Your task to perform on an android device: I am planning a trip to Rome, Italy, for the upcoming Christmas holidays. Search for activities to do there in the booking.com app starting from December 23rd until December 28th, 2023.
Image 0: 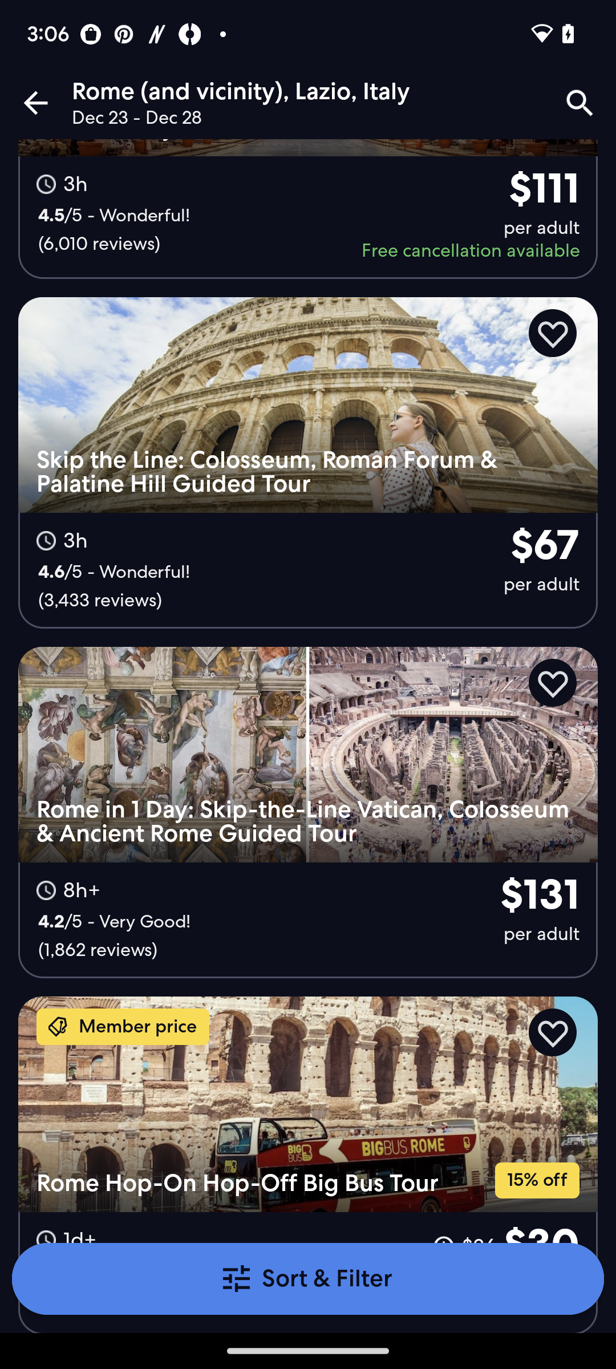
Open the Booking.com app.
Step 0: open app "Booking.com"
Image 2: 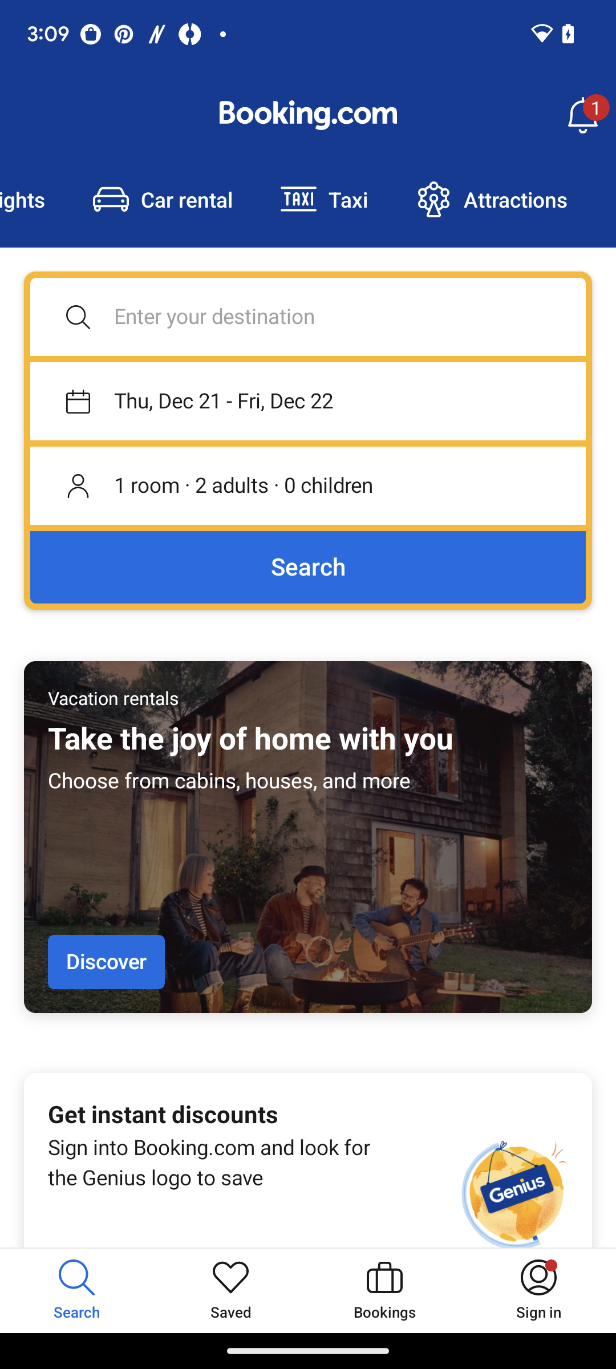
Click on the Attractions button.
Step 2: click (516, 199)
Image 3: 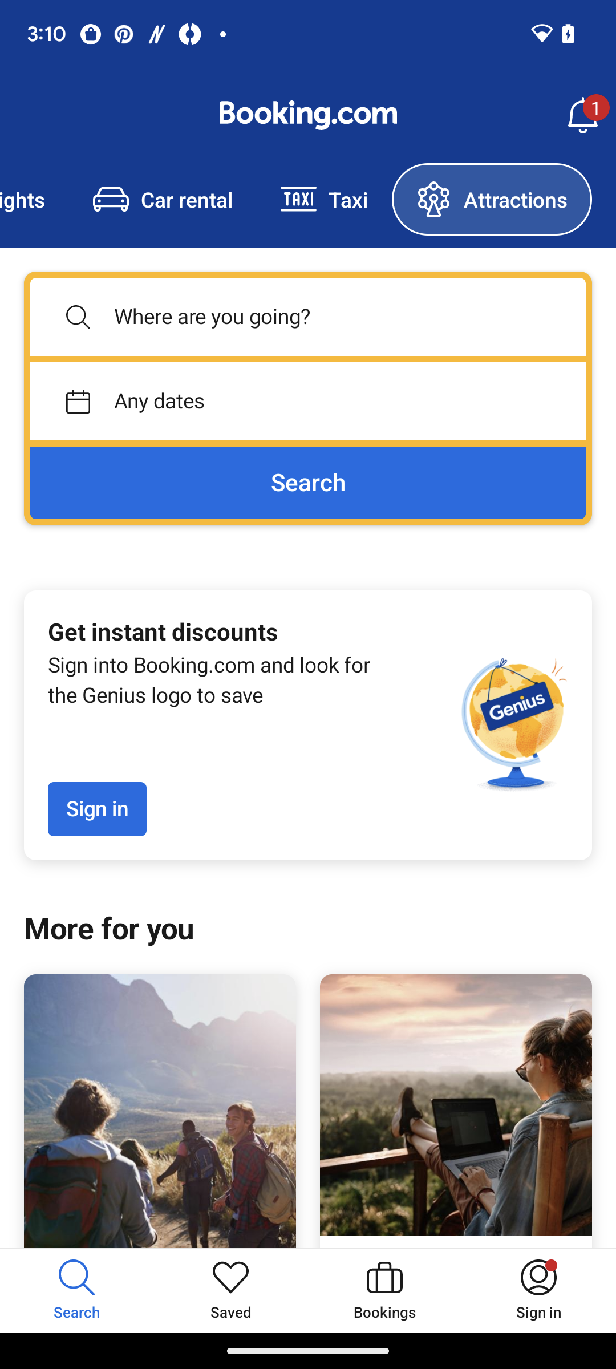
Click on the search bar.
Step 3: click (308, 317)
Image 4: 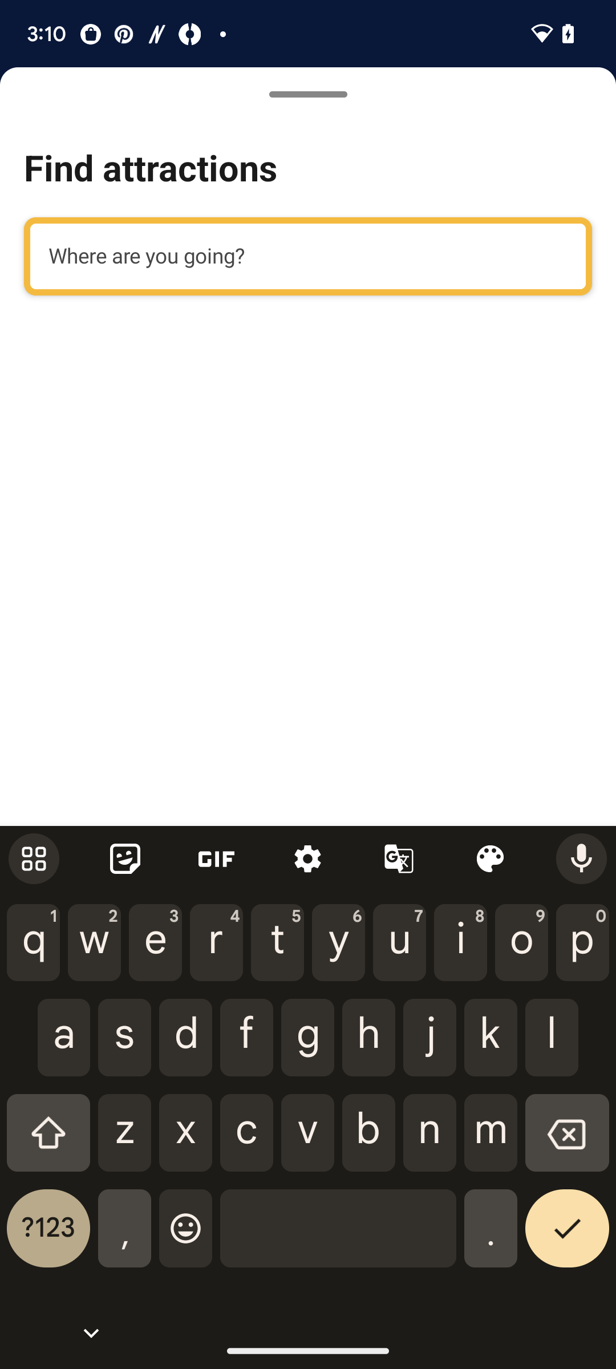
Enter the city, Rome.
Step 4: type "Rome"
Image 5: 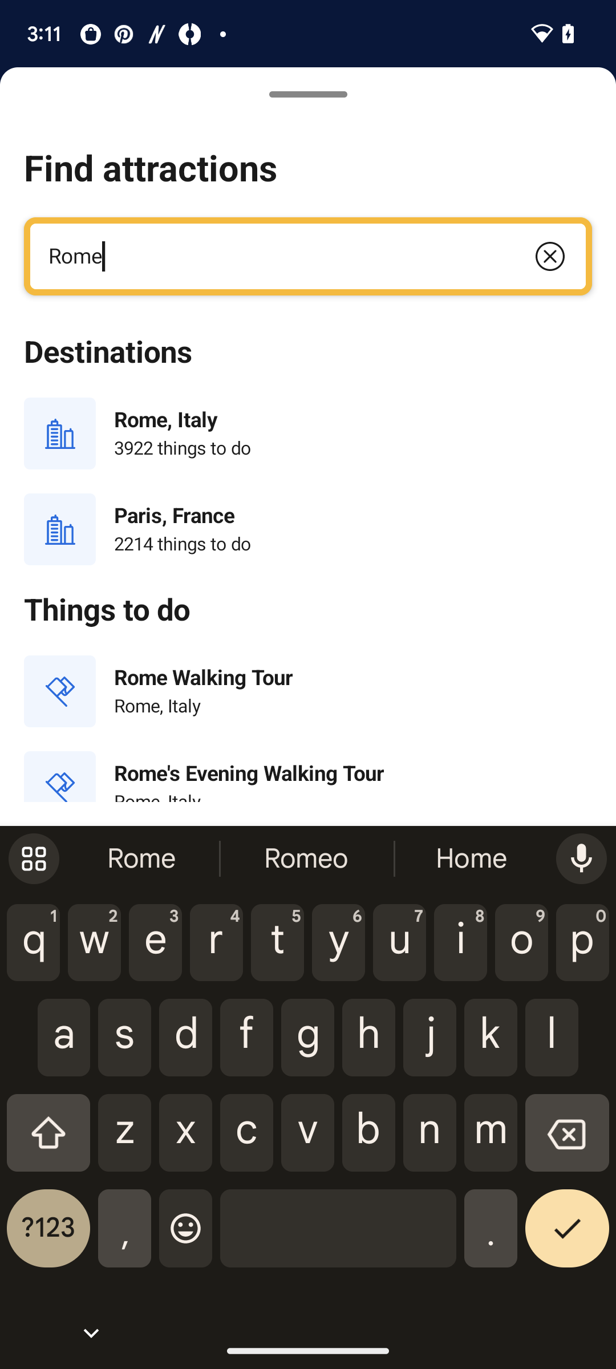
Select the first option.
Step 5: click (308, 433)
Image 6: 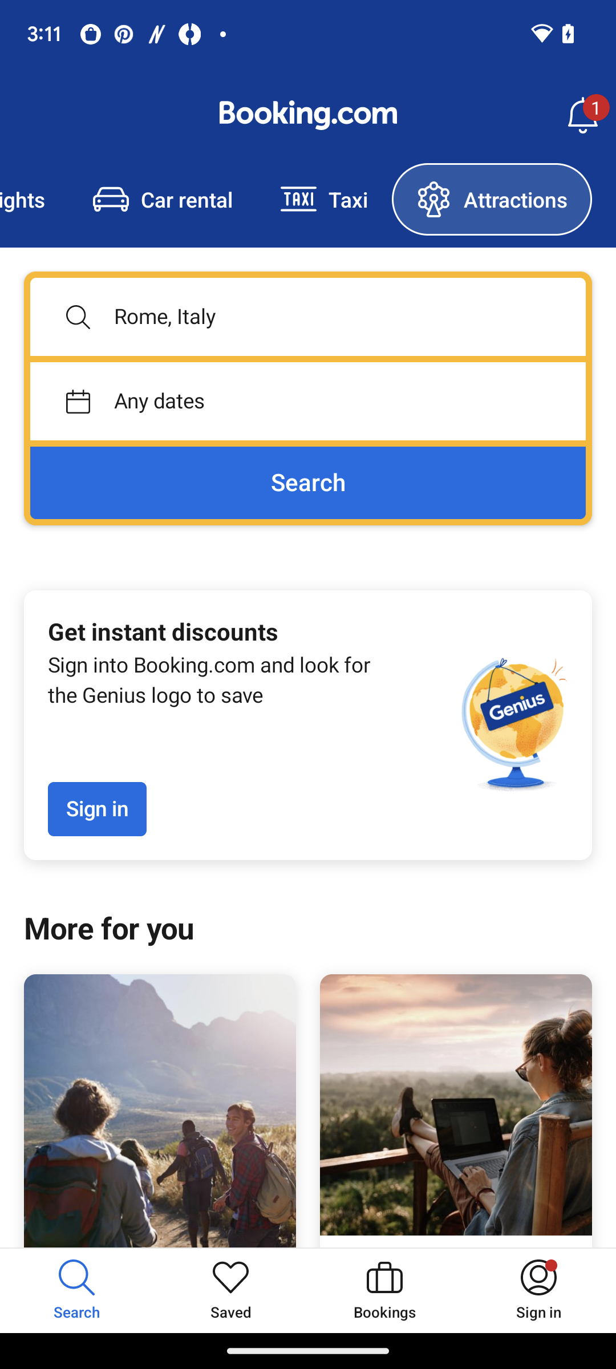
Click on the calendar.
Step 6: click (308, 401)
Image 8: 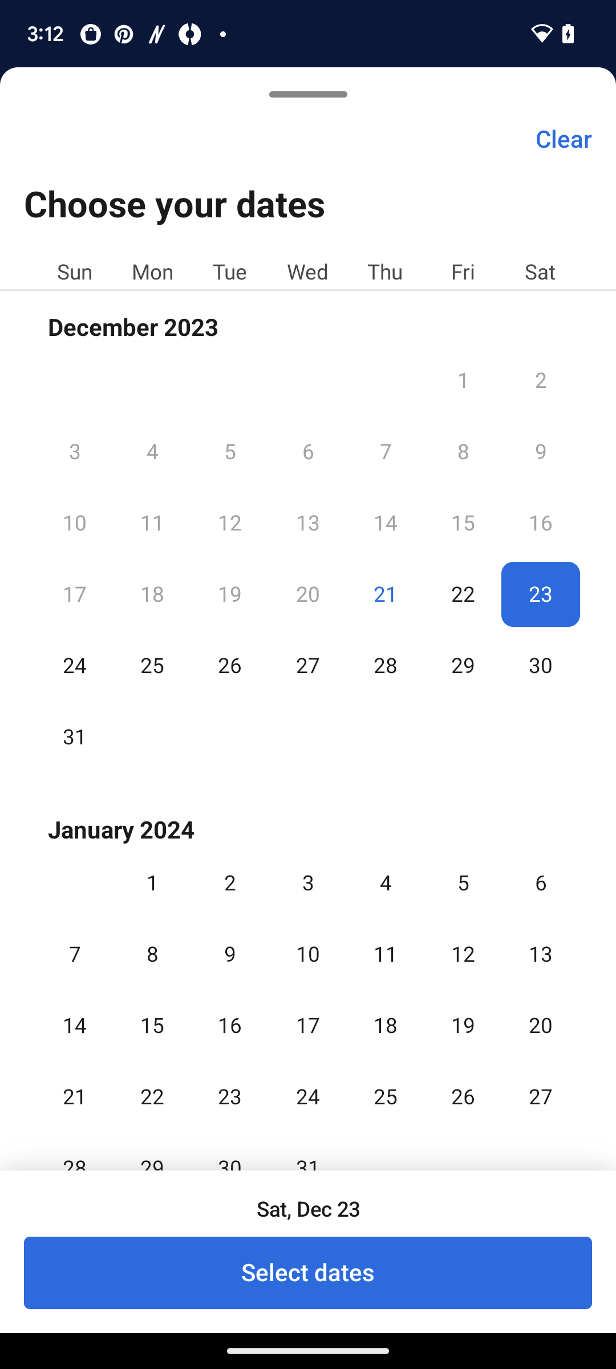
Now click on the 28th of the month.
Step 8: click (385, 642)
Image 9: 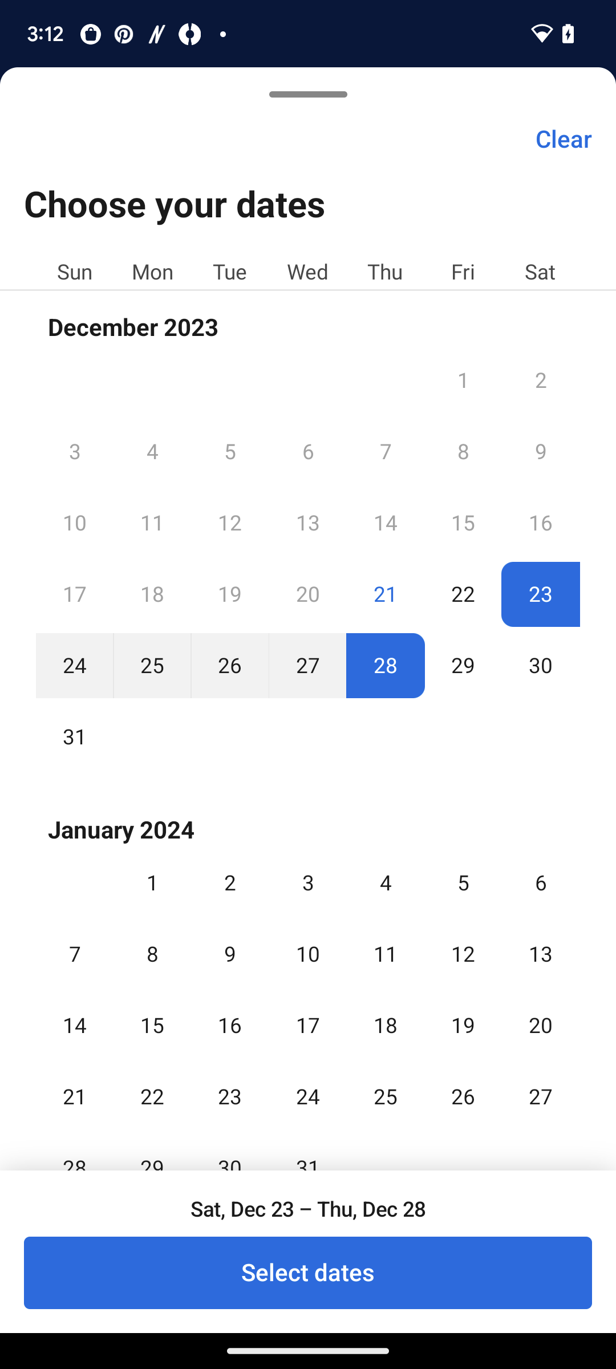
Click on the select button.
Step 9: click (308, 1273)
Image 10: 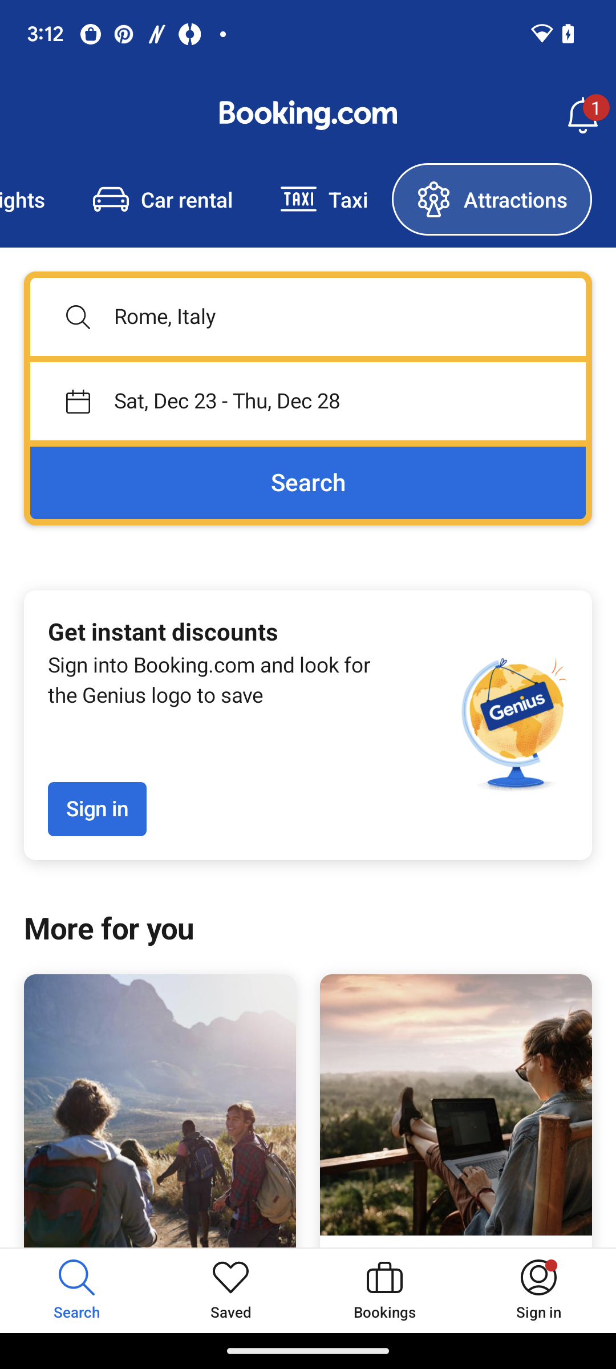
Click on the search button.
Step 10: click (308, 483)